Your task to perform on an android device: I'm going to Cotswolds with my sister, so I'm searching for a hotel in Cotswolds for four nights from November 1st to November 5th, 2023, in the AirBnB app.
Image 0: 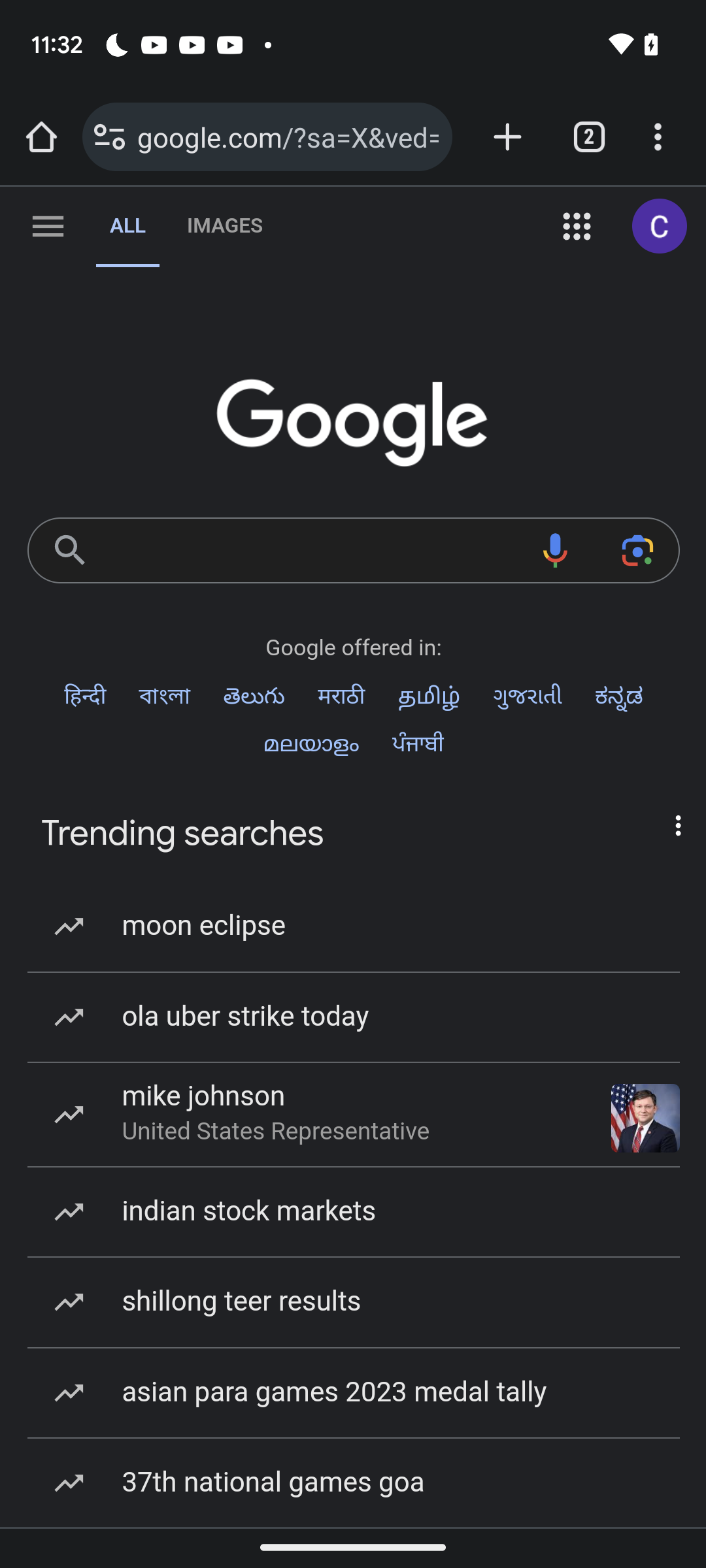
Open airbnb app
Step 0: open app "Airbnb"
Image 1: 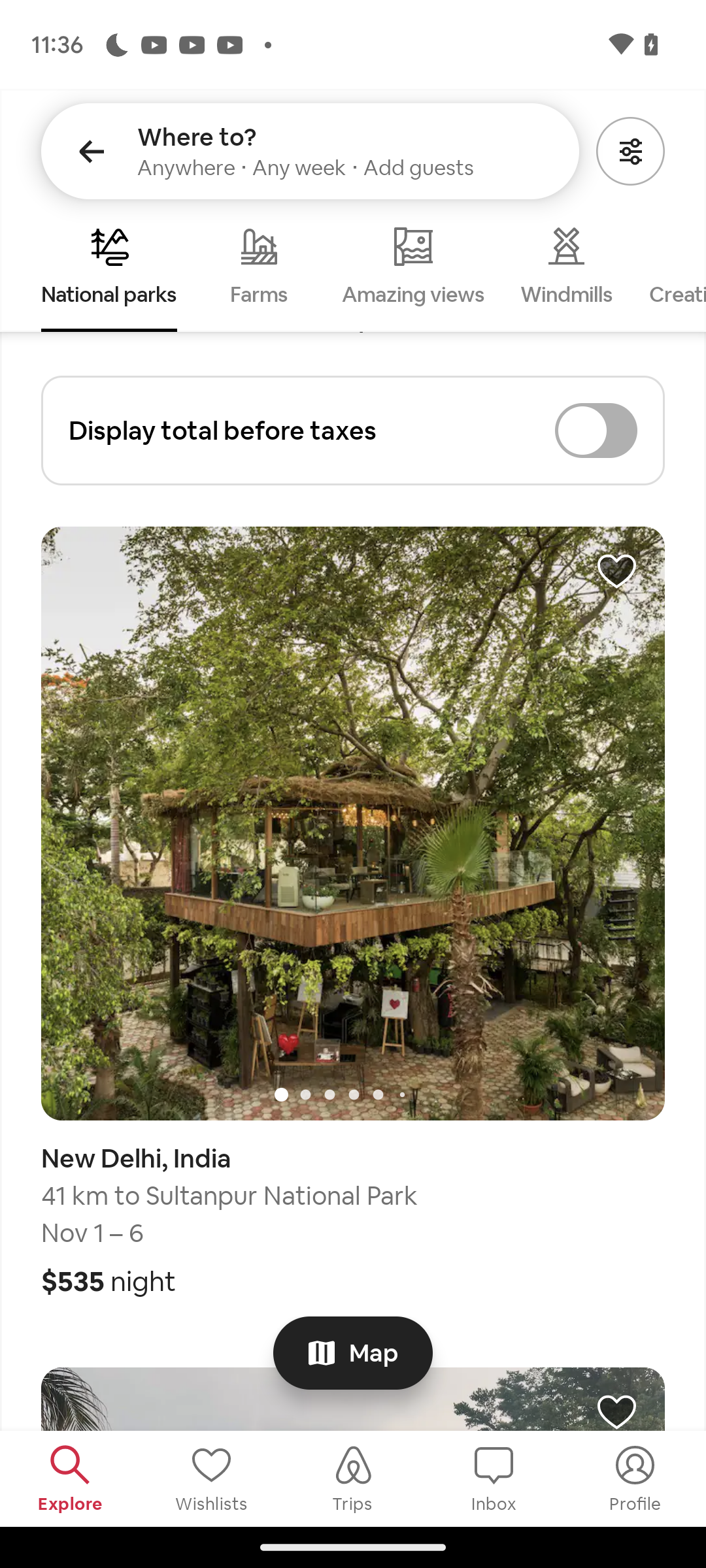
Click on where to option at the top of the screen
Step 1: click (353, 808)
Image 2: 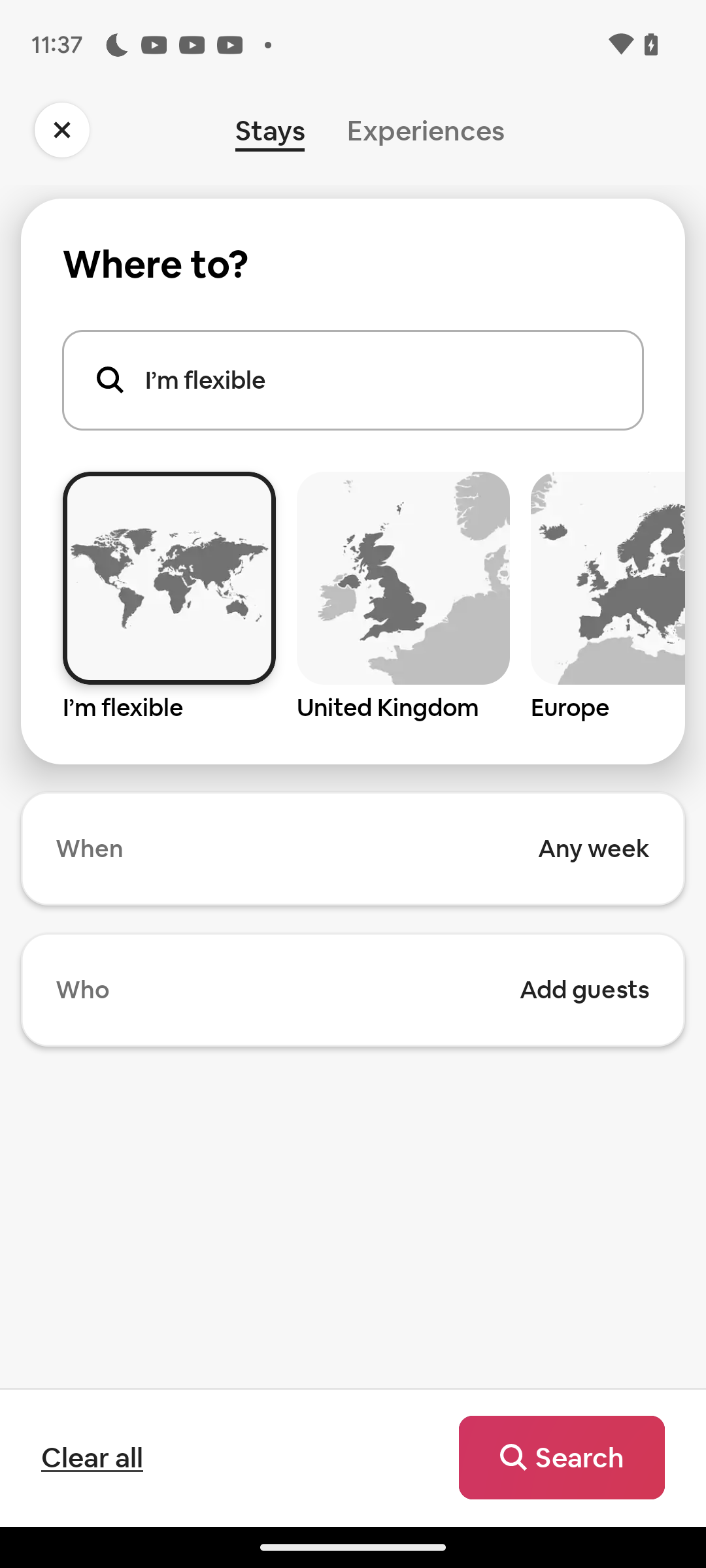
Click on the search textbox
Step 2: click (352, 482)
Image 3: 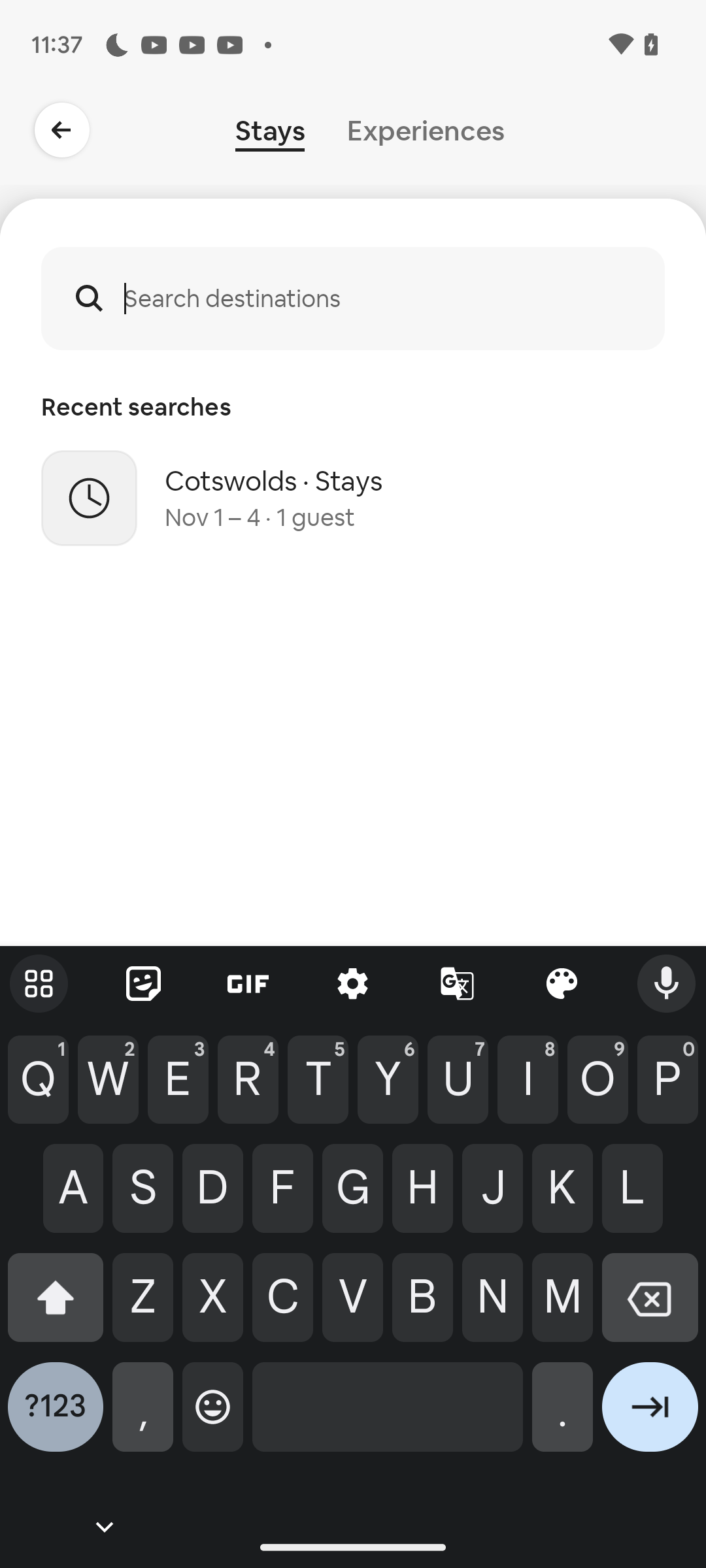
Enter Cotswolds in the searchbox
Step 3: type "Cotswolds"
Image 4: 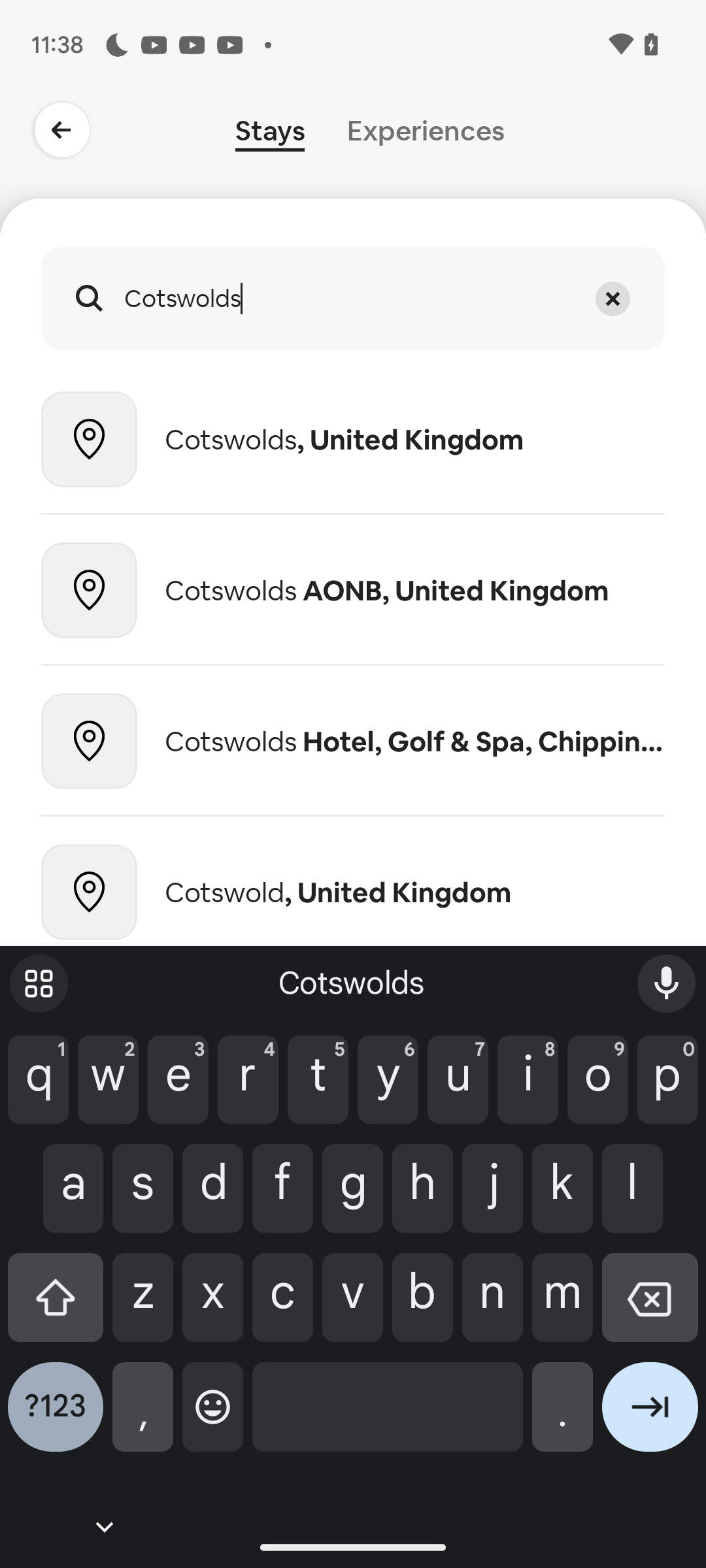
Click on the first recent search
Step 4: click (414, 440)
Image 5: 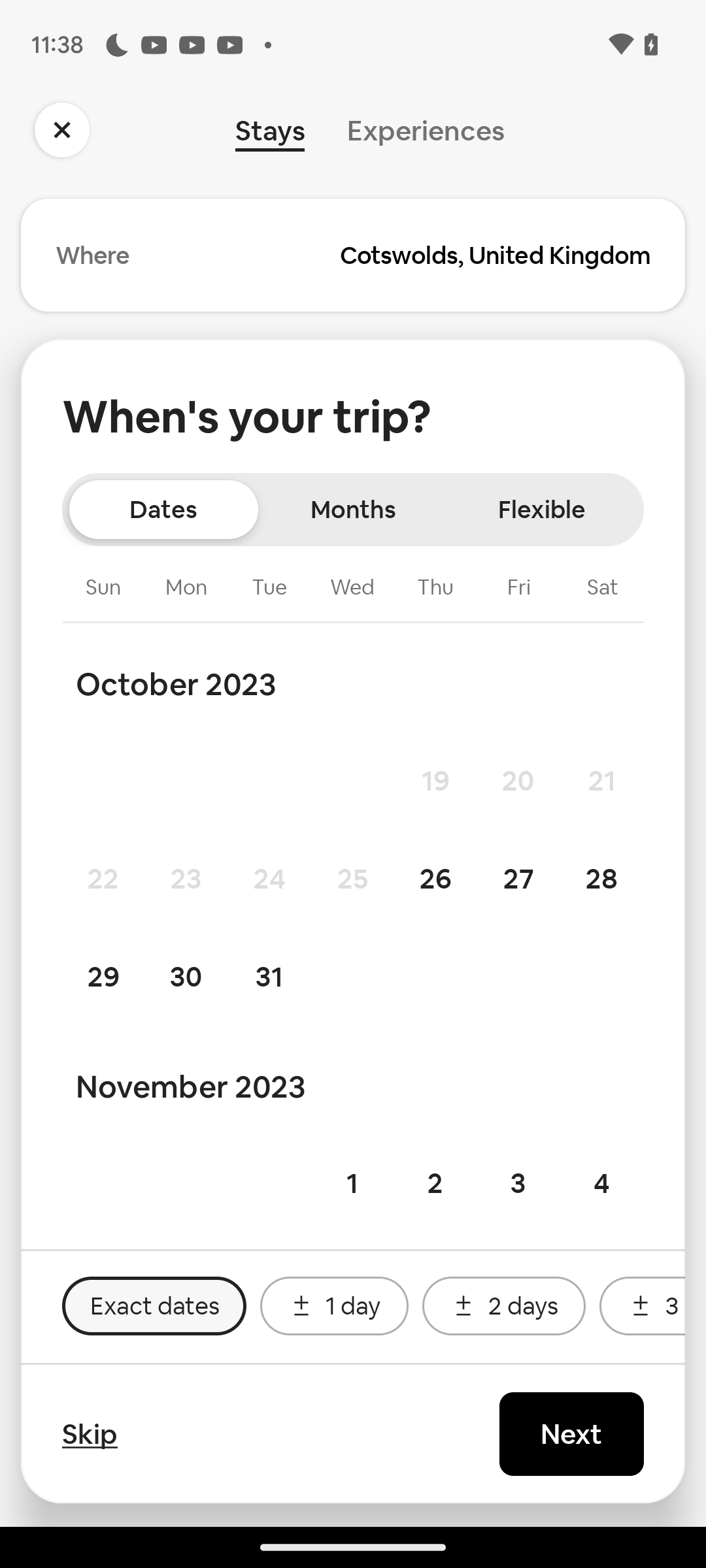
Click on the first recent search
Step 5: wait
Image 6: 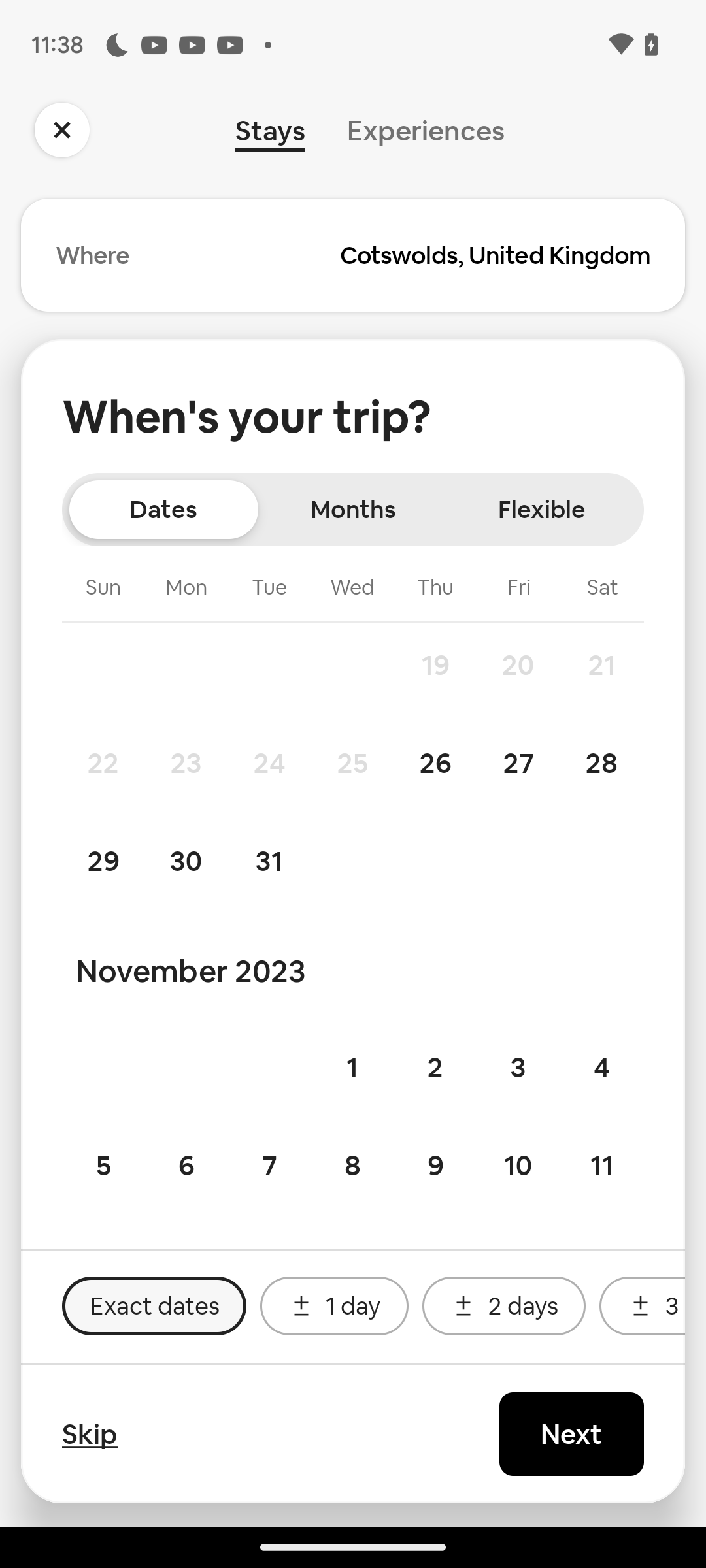
Select the check in date as November 1
Step 6: click (352, 1067)
Image 7: 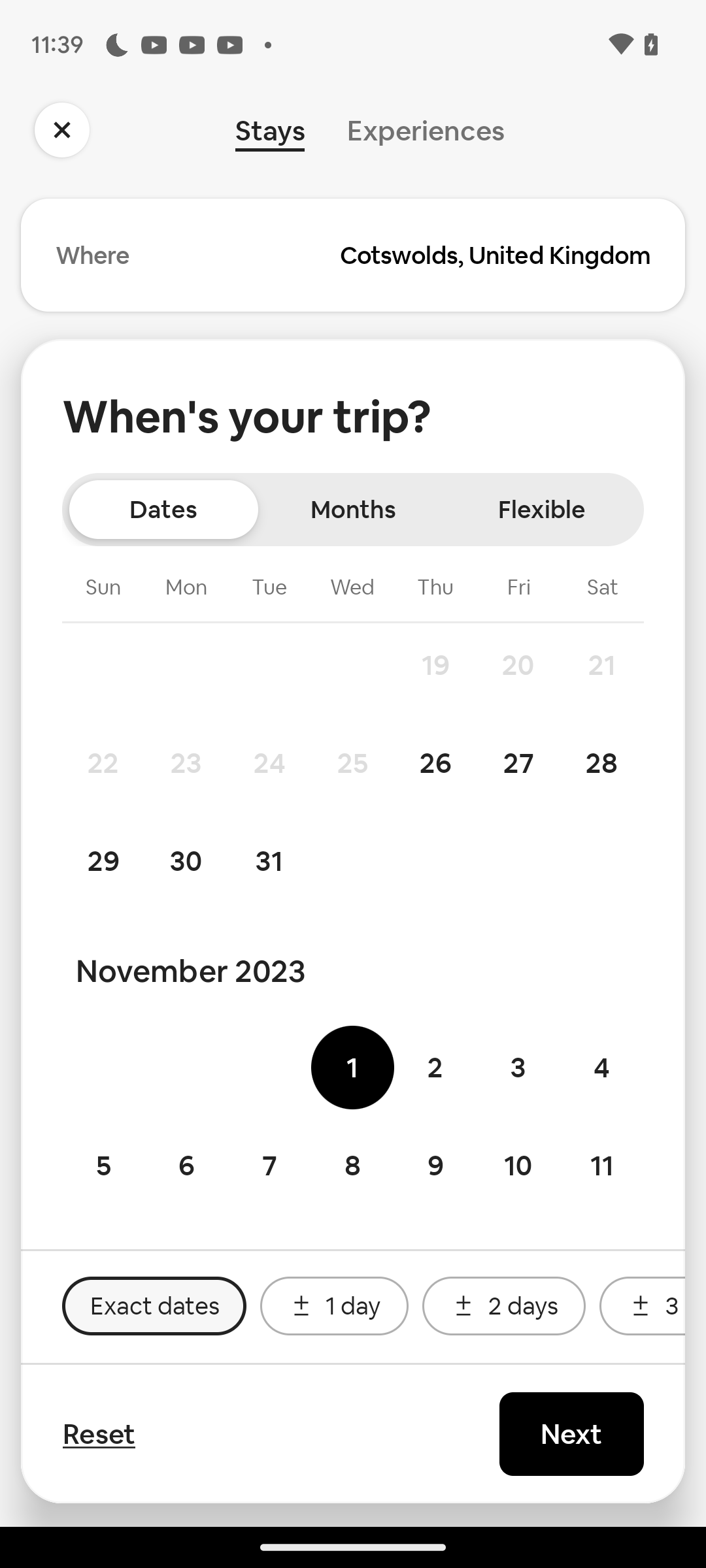
Select the check out date as November 5
Step 7: click (103, 1165)
Image 8: 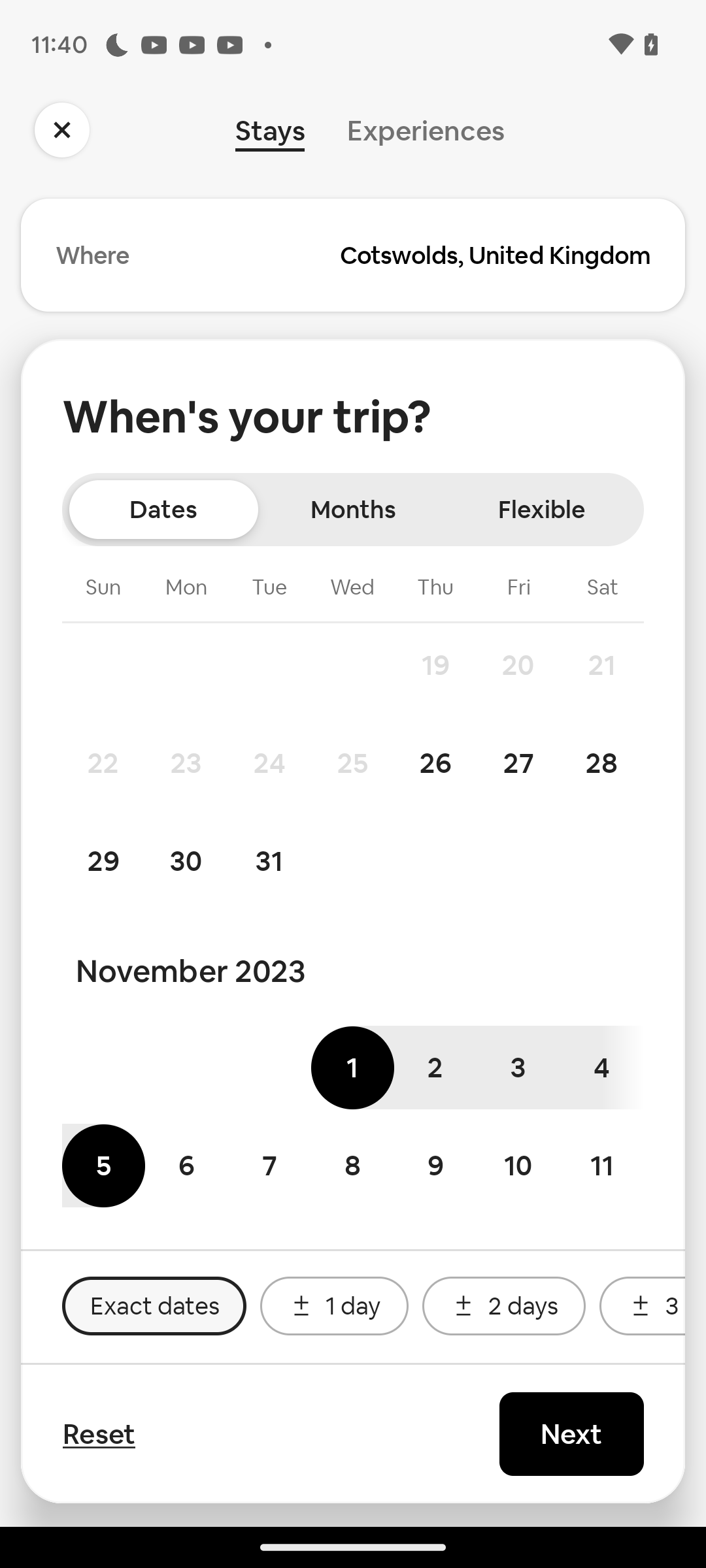
Click on next button
Step 8: click (571, 1434)
Image 9: 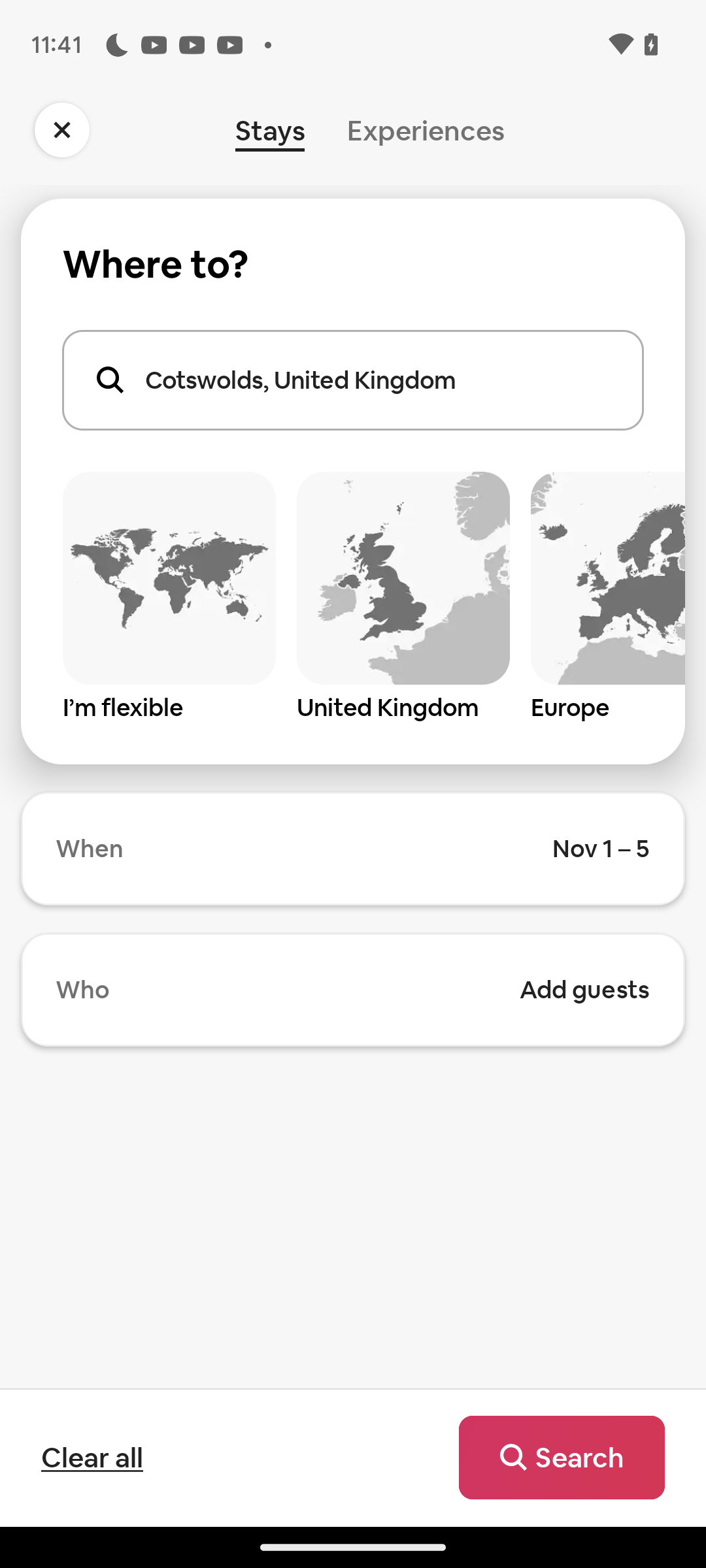
Click on search option
Step 9: click (562, 1458)